Your task to perform on an android device: I will cook one-pot vegetarian lasagna for my husband on Sunday, but for now, save the recipe for this Italian cuisine on the Kitchen Stories app.
Image 0: 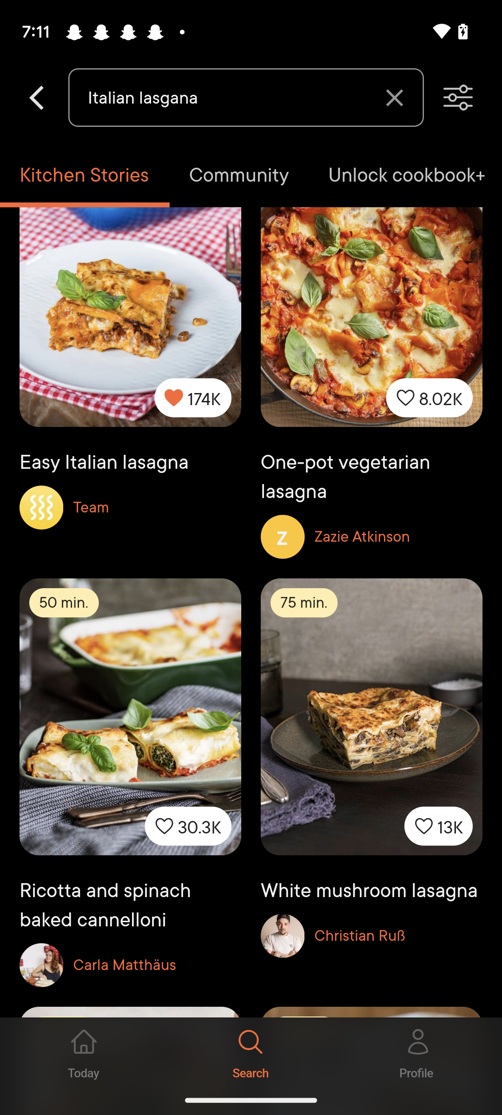
Click on the one-pot vegetarian lasagna image on the right side in the first row.
Step 0: click (371, 383)
Image 1: 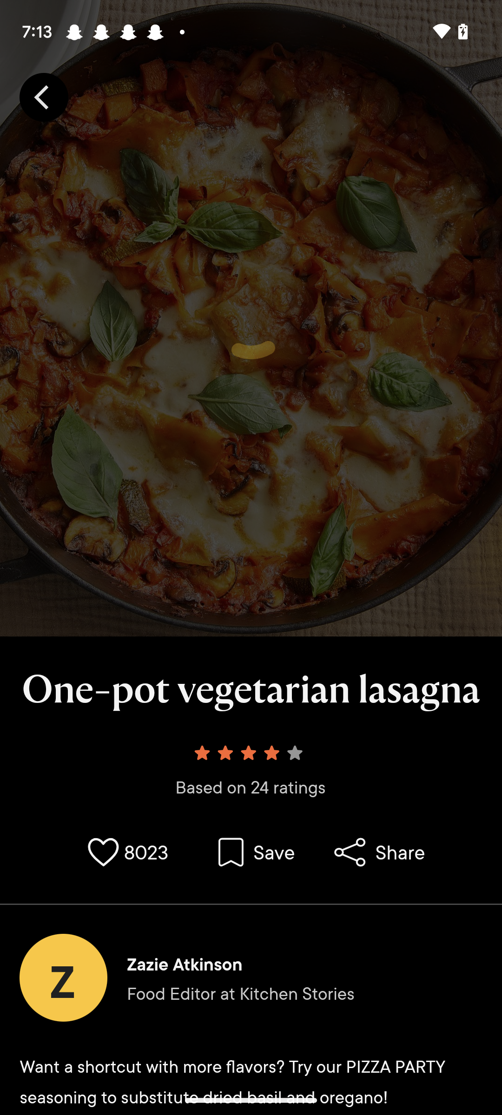
Click on the tab save.
Step 1: click (256, 852)
Image 2: 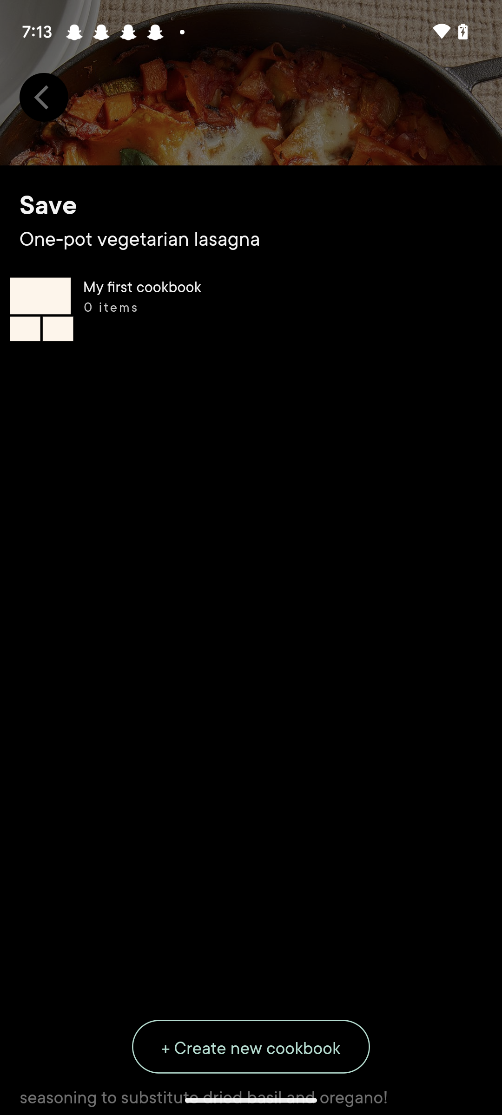
Click on the First tab My first Cookbook
Step 2: click (251, 640)